Your task to perform on an android device: I'd want to view my shopping cart to see what things I've added.
Image 0: 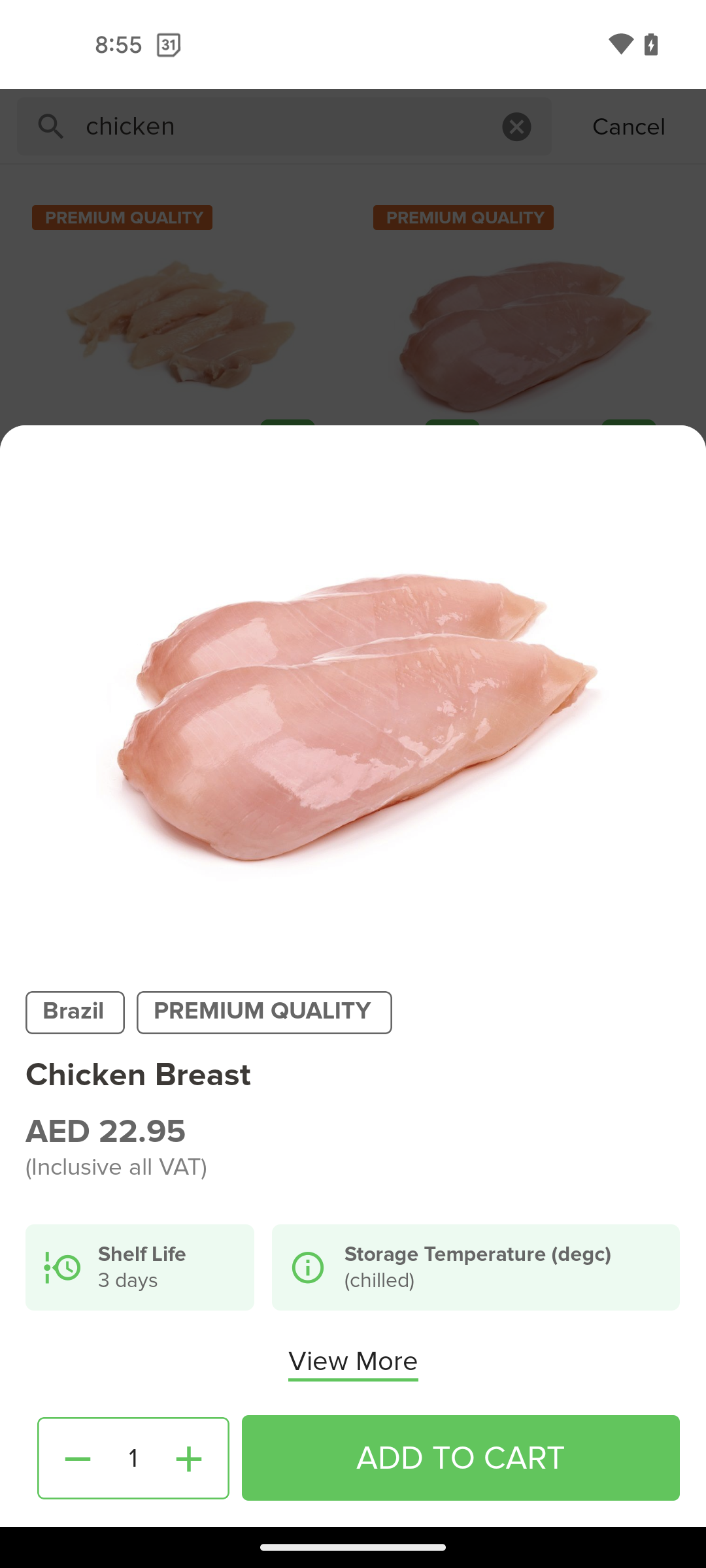
go back
Step 0: press back button
Image 1: 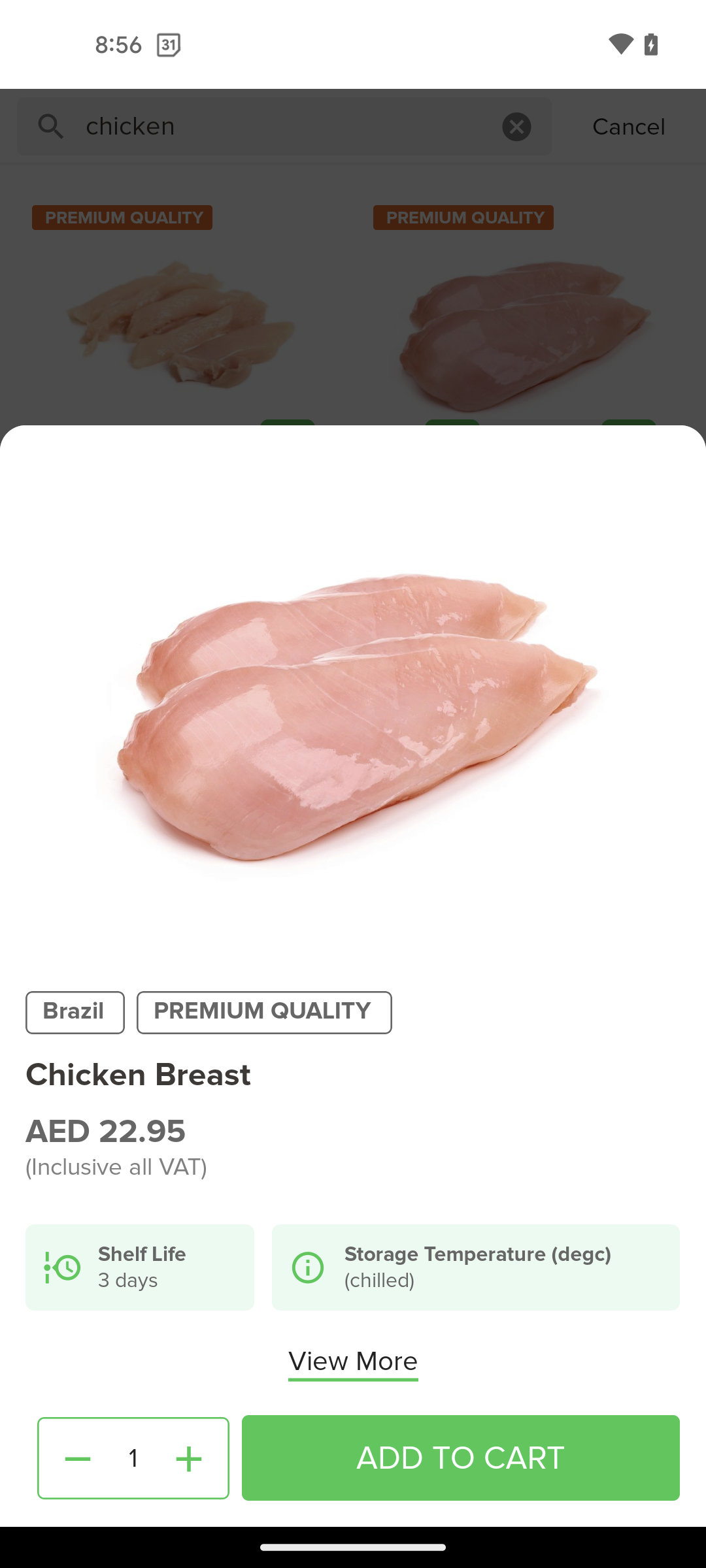
go back
Step 1: wait
Image 2: 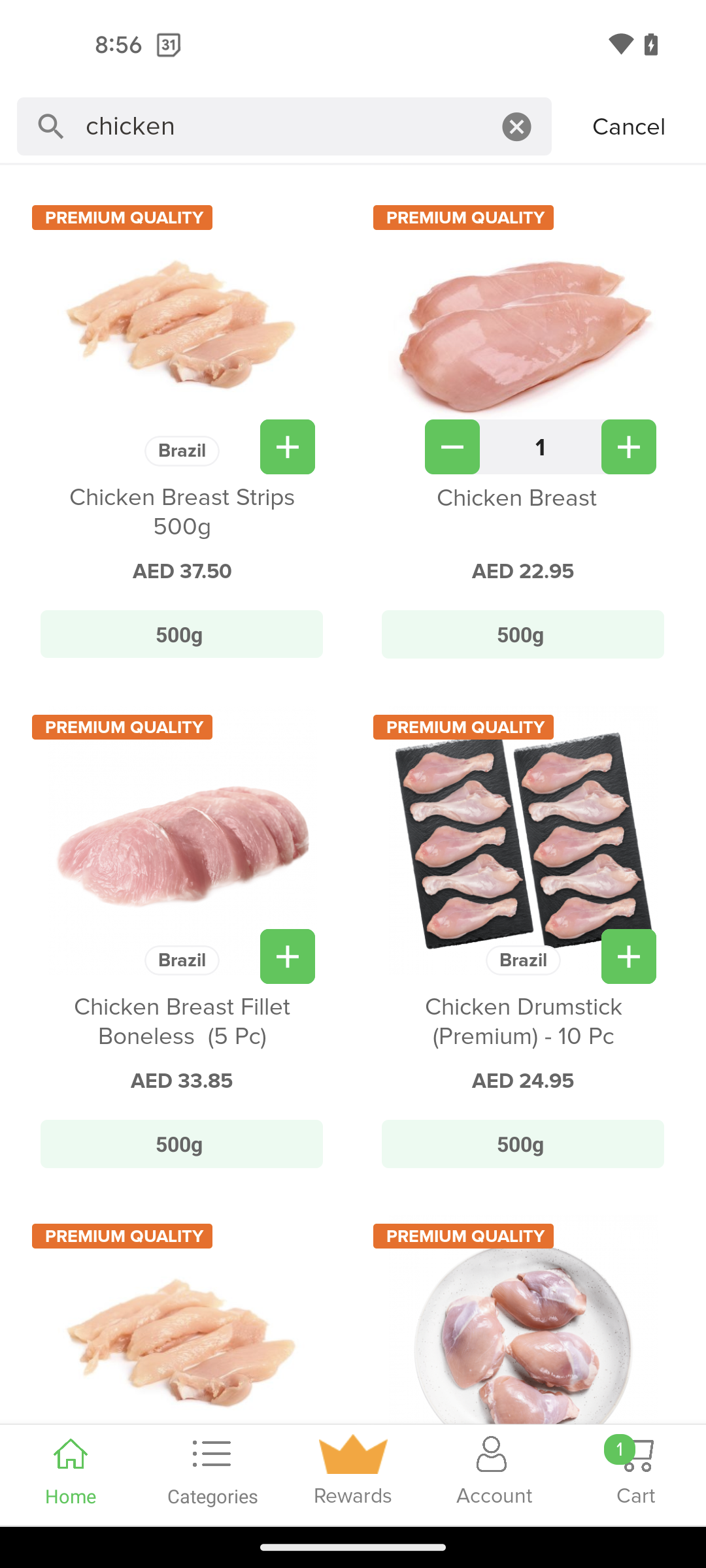
click on the cart icon
Step 2: click (635, 1466)